Your task to perform on an android device: My mom has invited me to her house in Phoenix, so I open the Expedia app to search for first-class tickets from New York to Phoenix on September 9th, 2023, and return on September 15th, 2023.
Image 0: 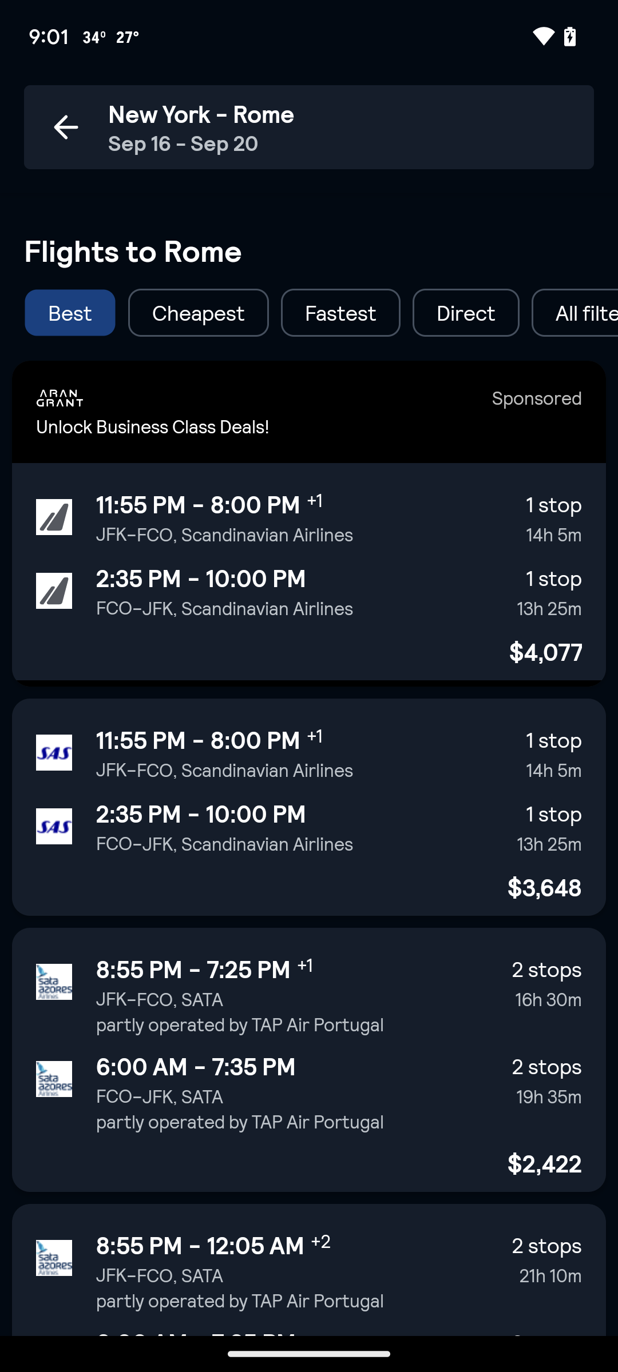
Open the Expedia app
Step 0: open app "Expedia"
Image 1: 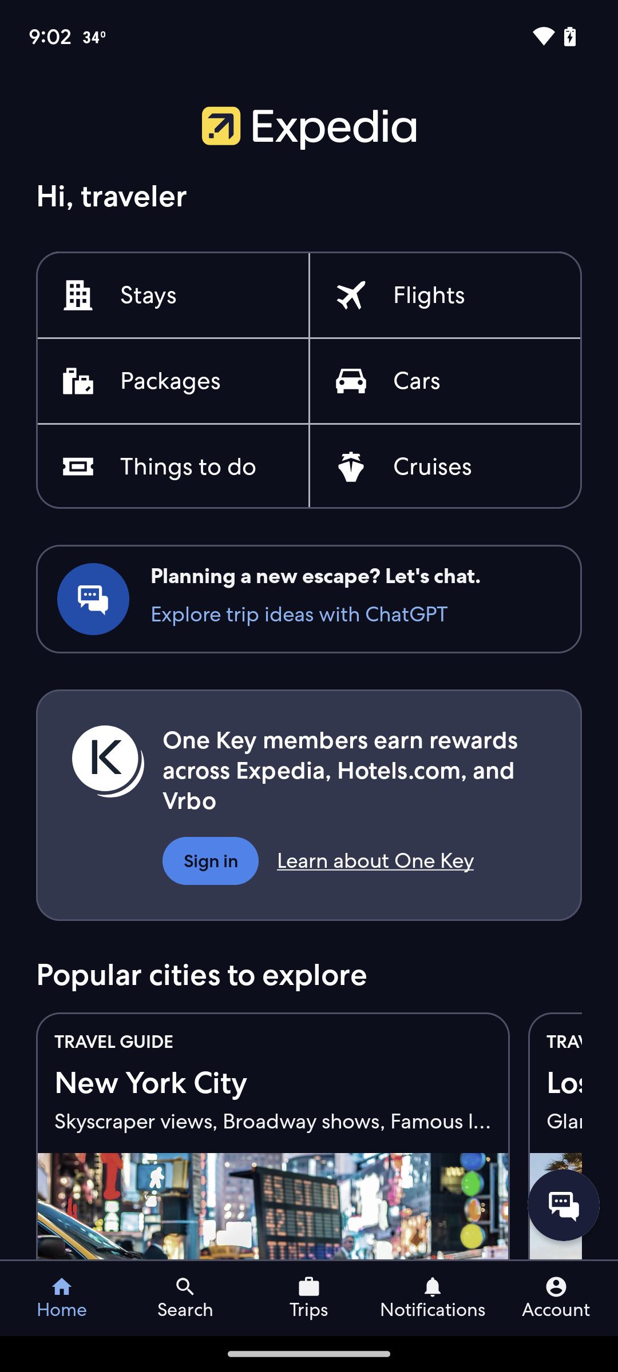
Click on the flights section
Step 1: click (429, 295)
Image 2: 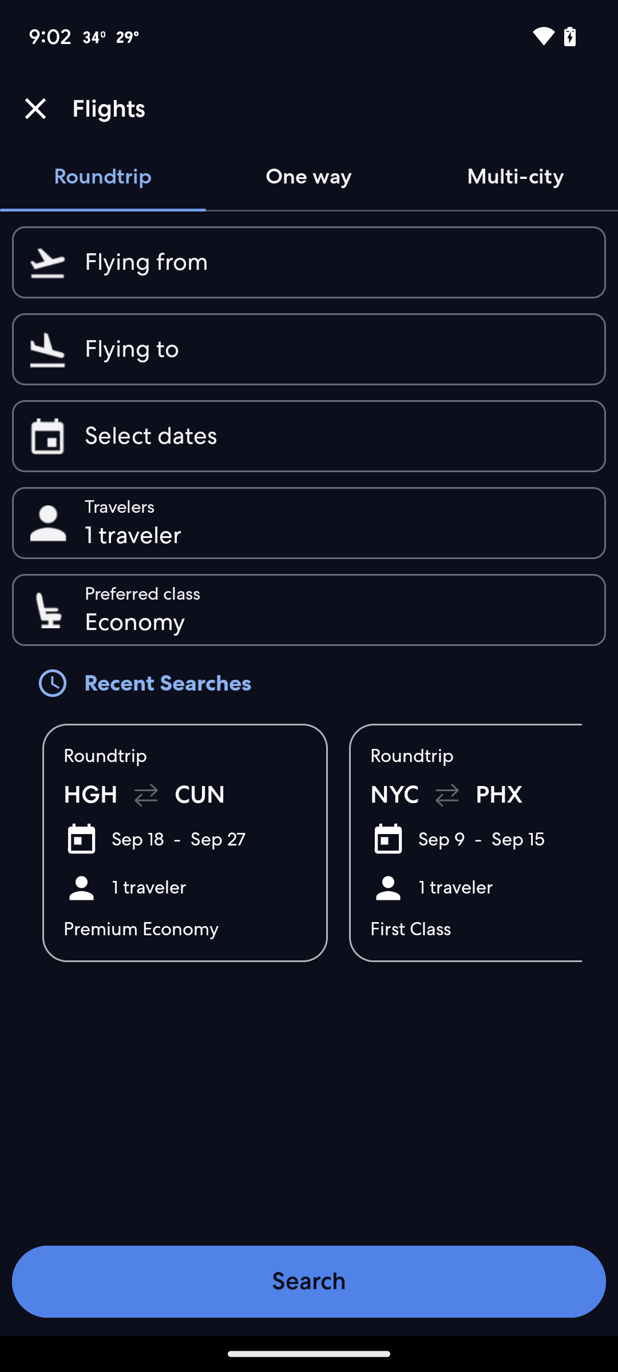
Click on the "from" text box
Step 2: click (336, 262)
Image 3: 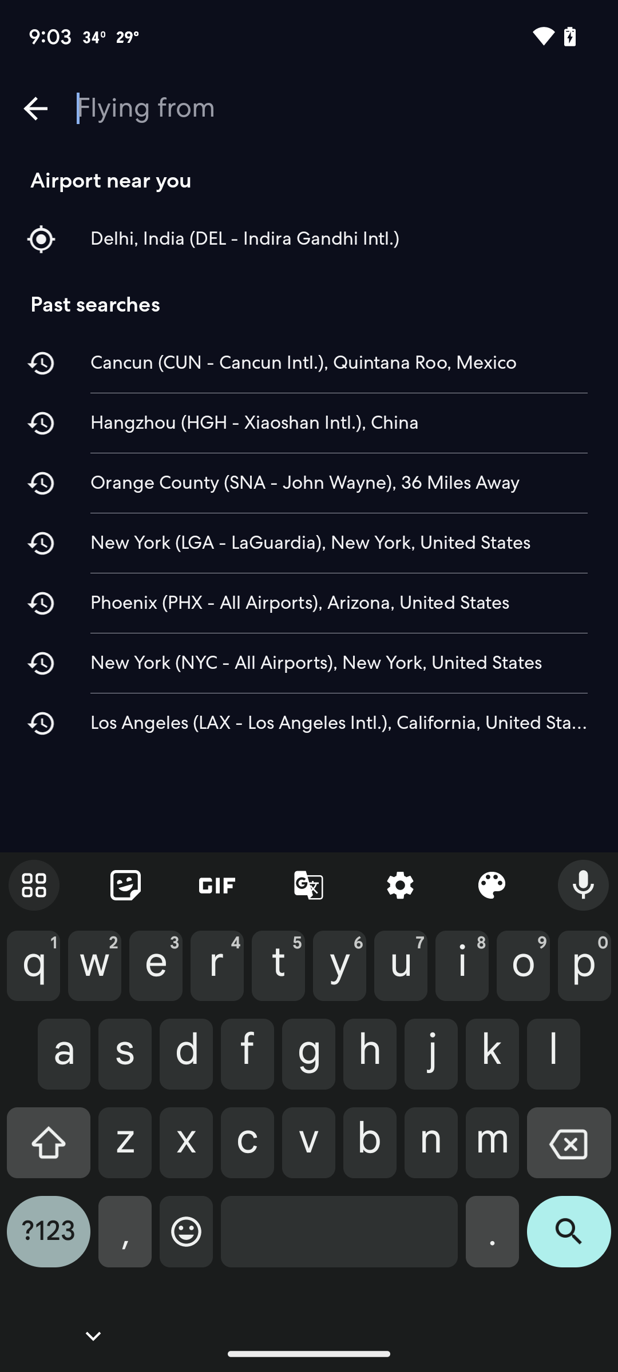
Search for New York
Step 3: type "New York"
Image 4: 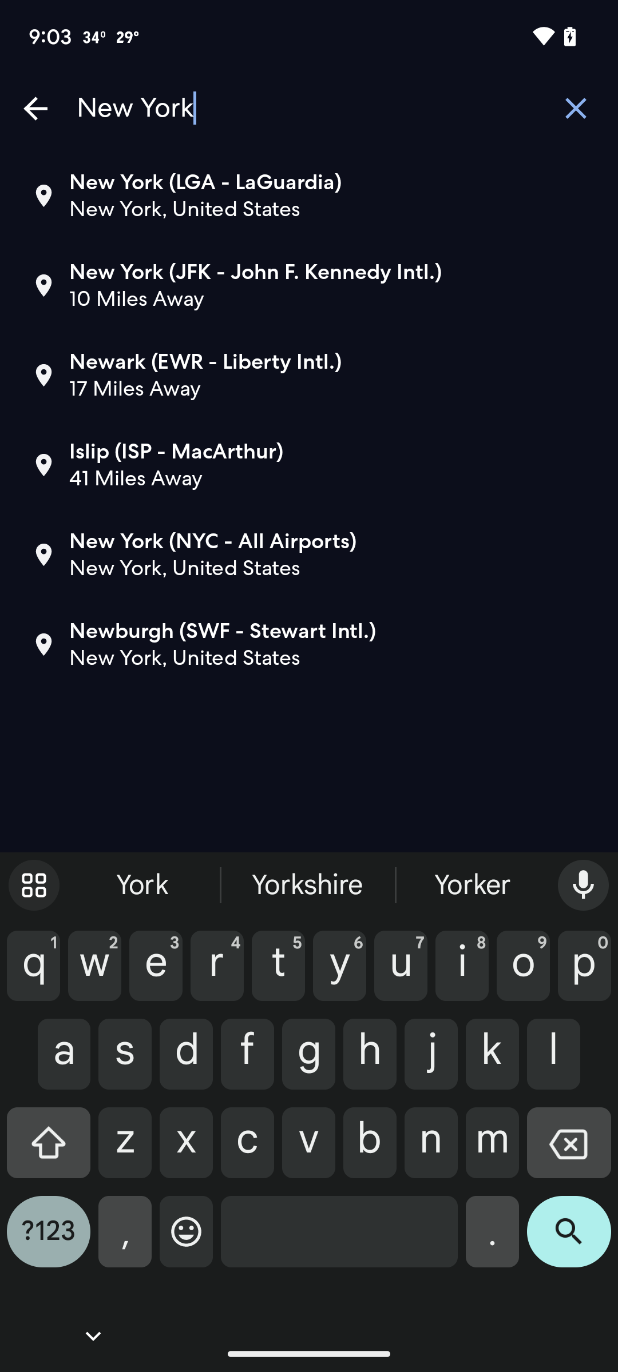
Click on the New York (NYC- All airports)
Step 4: click (213, 541)
Image 5: 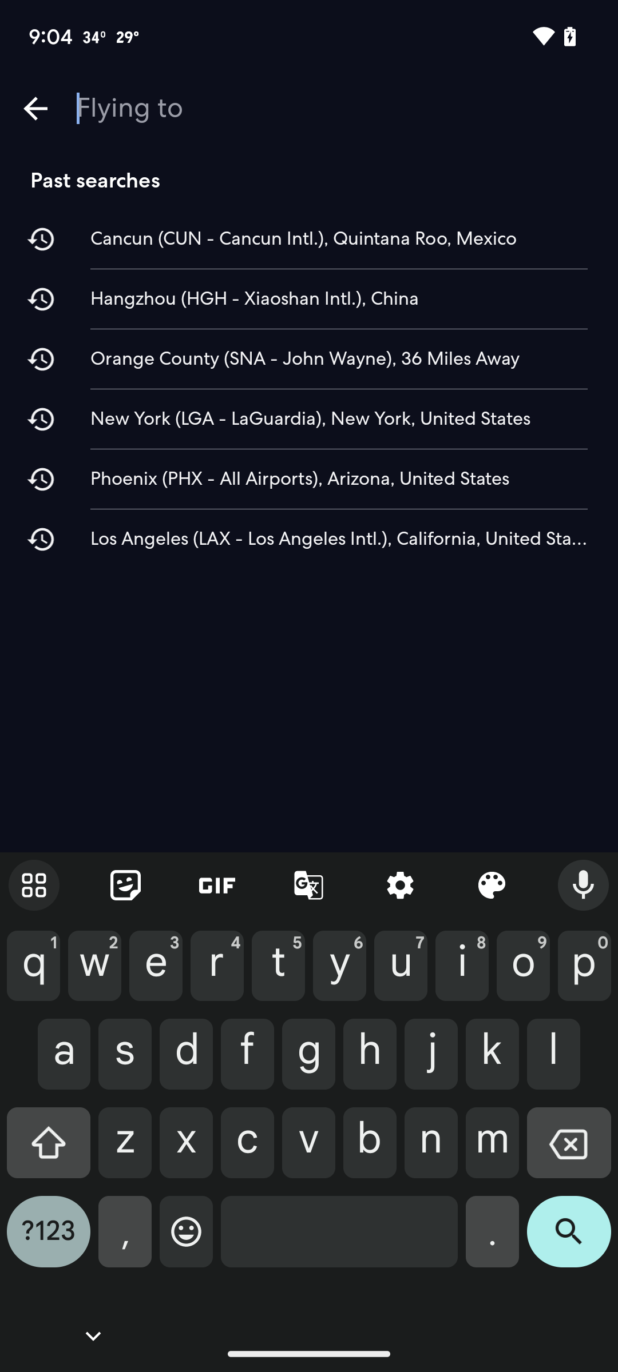
Search for Phoenix
Step 5: type "Phoenix"
Image 6: 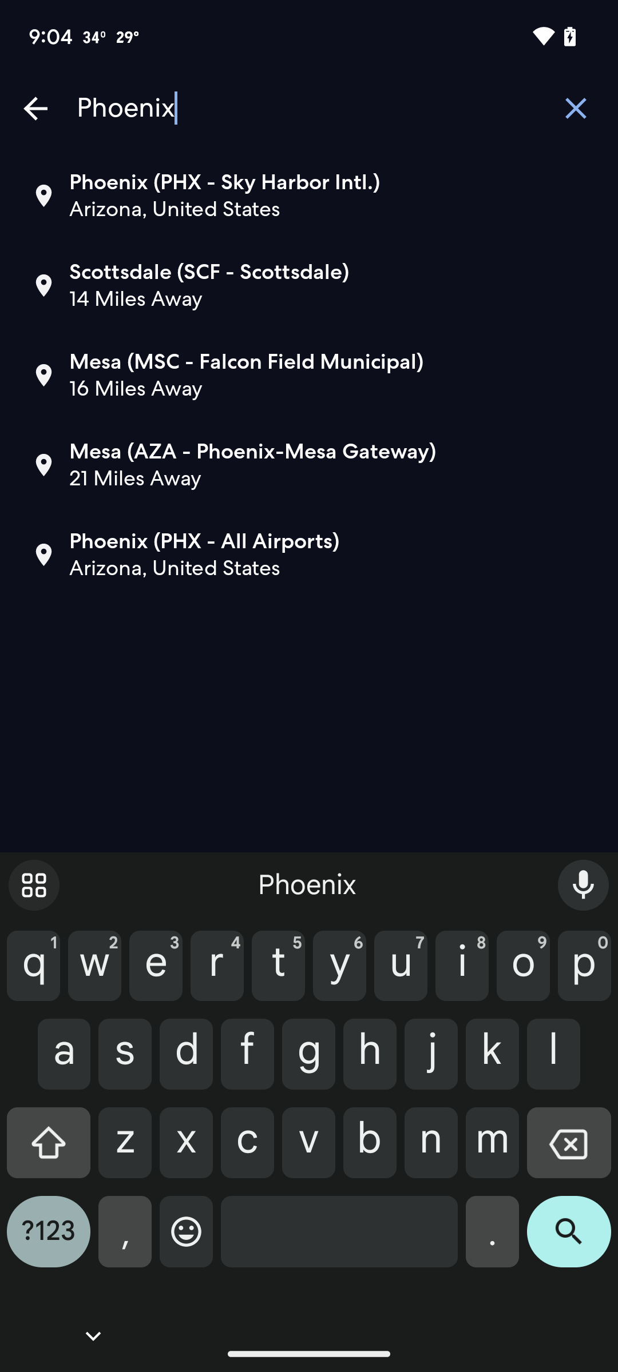
Click on the Phoenix (PHX- All Airports)
Step 6: click (331, 555)
Image 7: 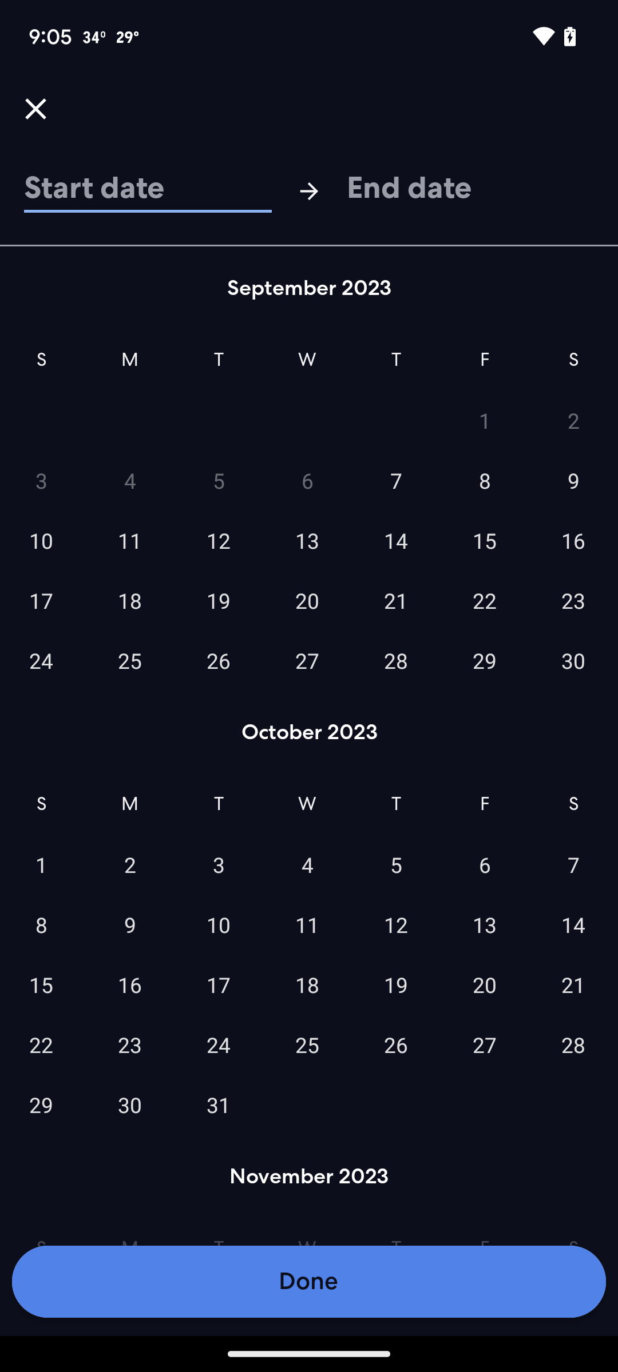
Select the start date as September 9th, 2023
Step 7: click (573, 480)
Image 9: 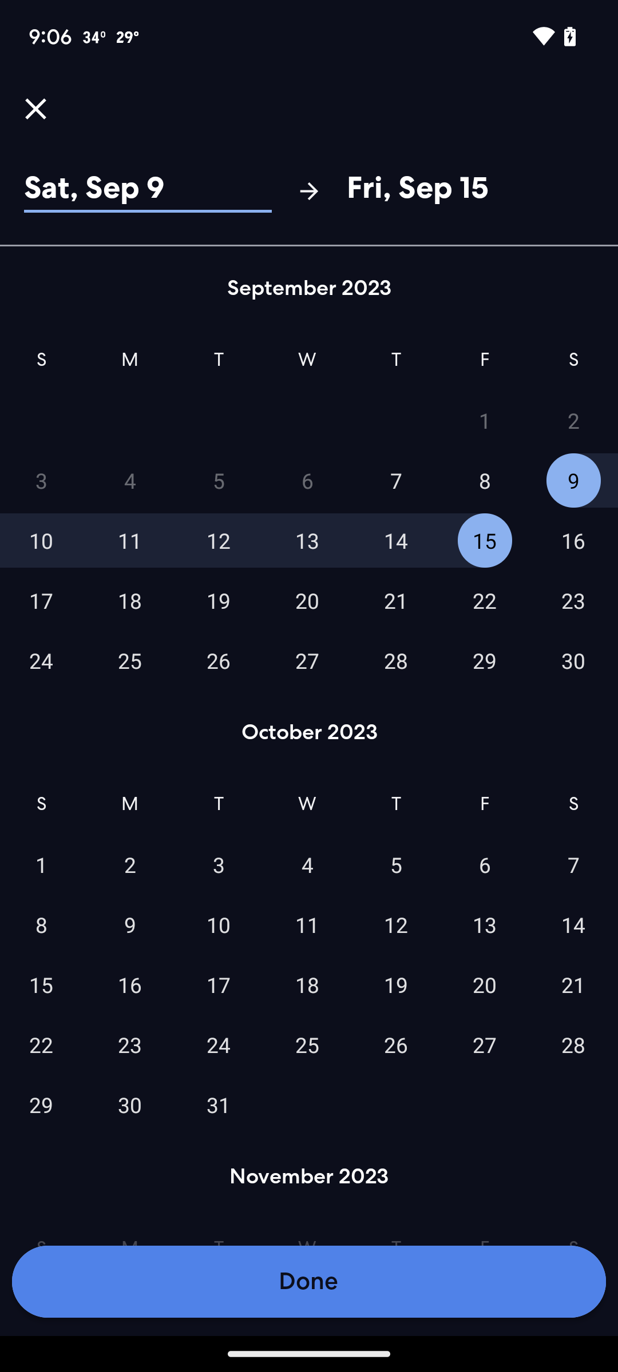
Click on the Done button
Step 9: click (308, 1281)
Image 10: 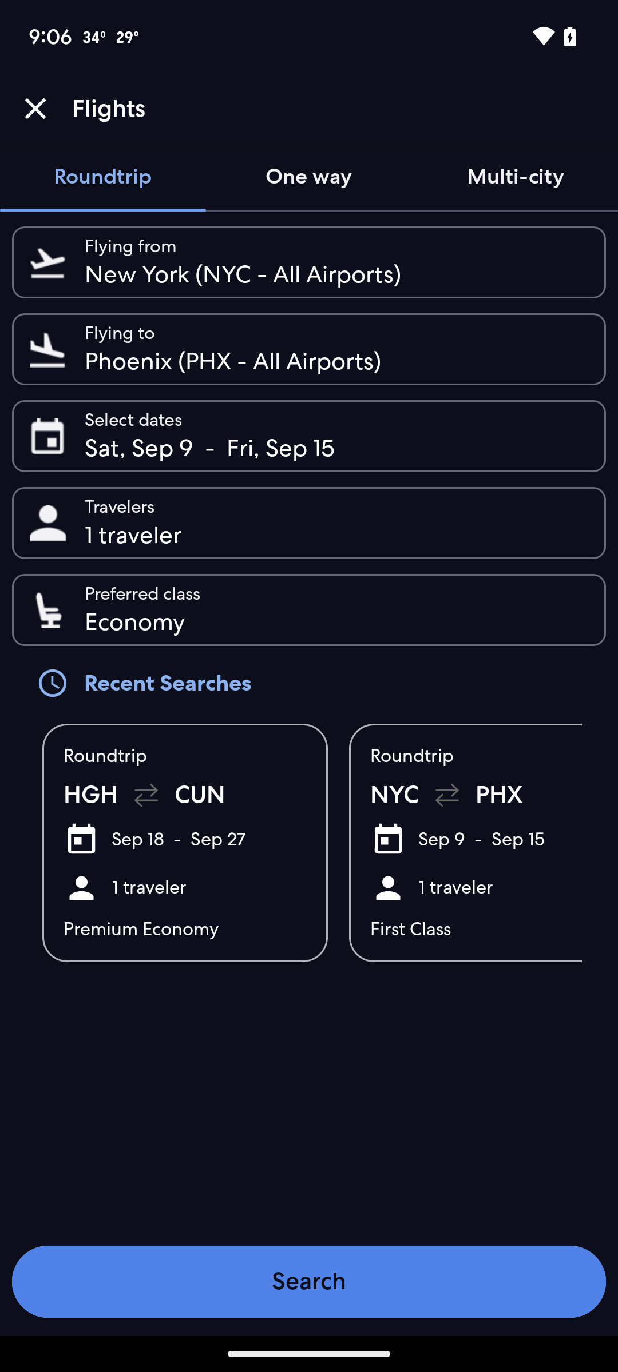
Click on the class section
Step 10: click (336, 610)
Image 11: 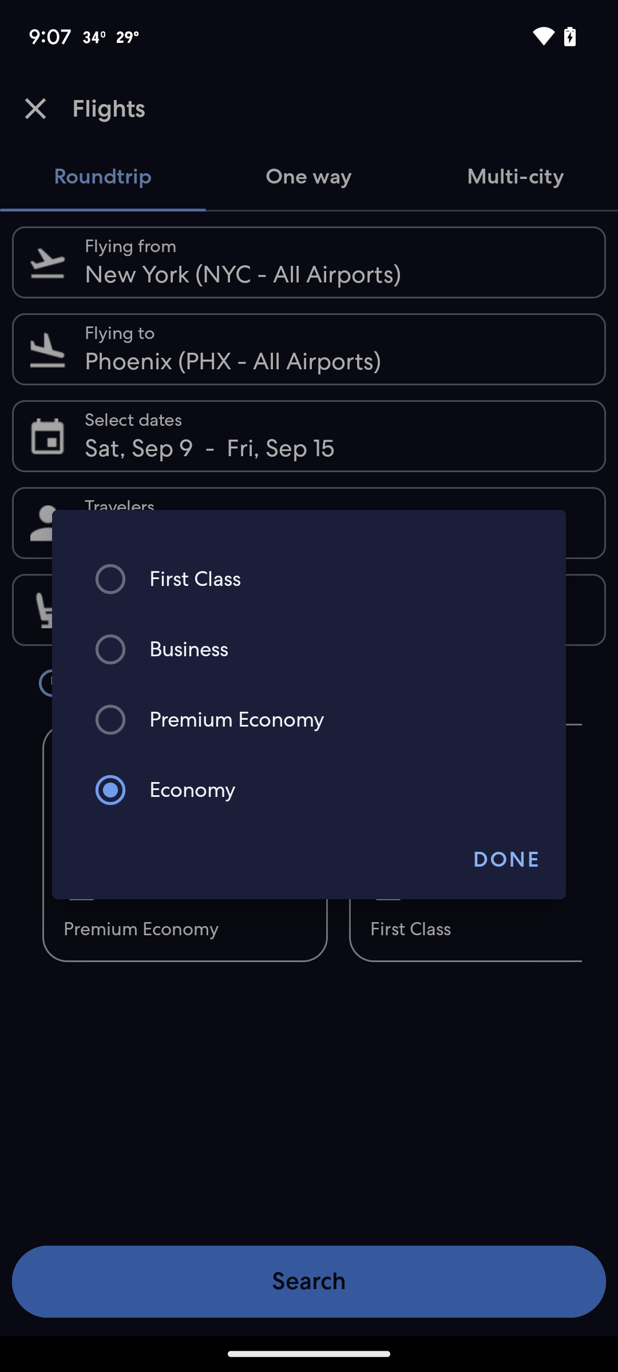
Click on the first class
Step 11: click (287, 579)
Image 12: 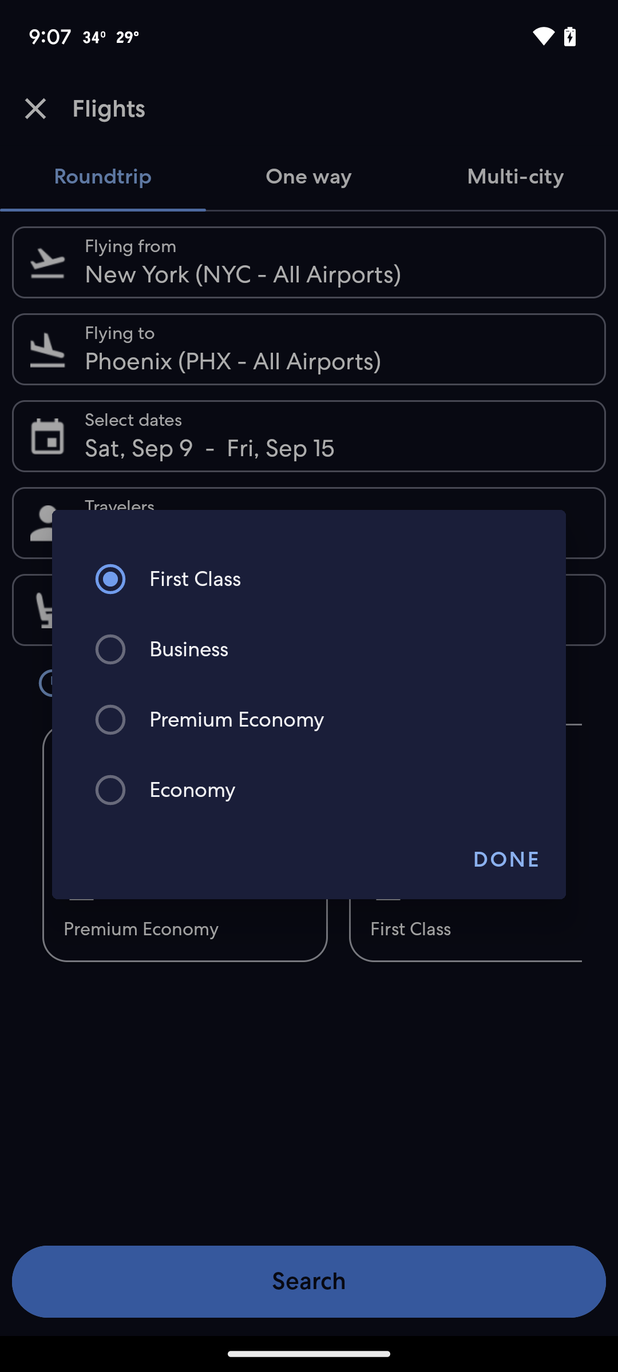
Click on the Done button
Step 12: click (506, 860)
Image 13: 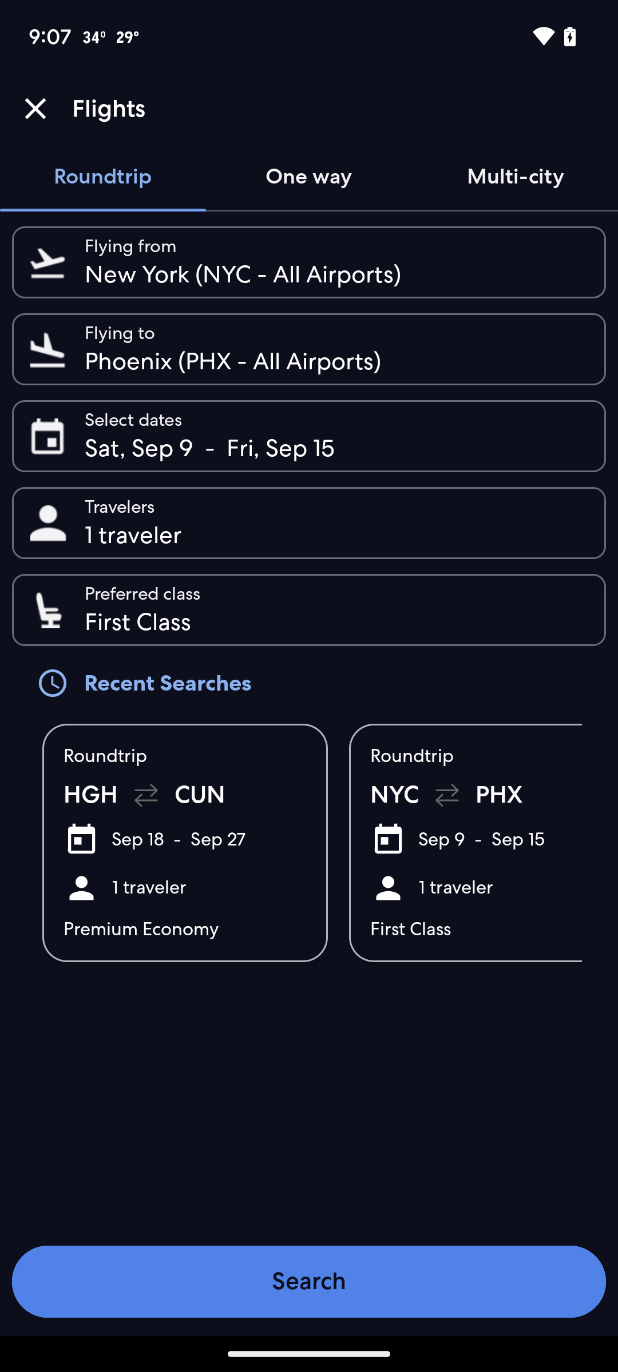
Click on the search button at the bottom of the screen
Step 13: click (309, 1281)